Your task to perform on an android device: I want to share my favorite video, the SOC 2011 Historical Shot: Das Boot by Jost Vacano, with my wife clarawagner11@gmail.com via Gmail because I want to show her the explanation of making this movie in this video, and I hope she will like this interview and also like to watch this movie with me.
Image 0: 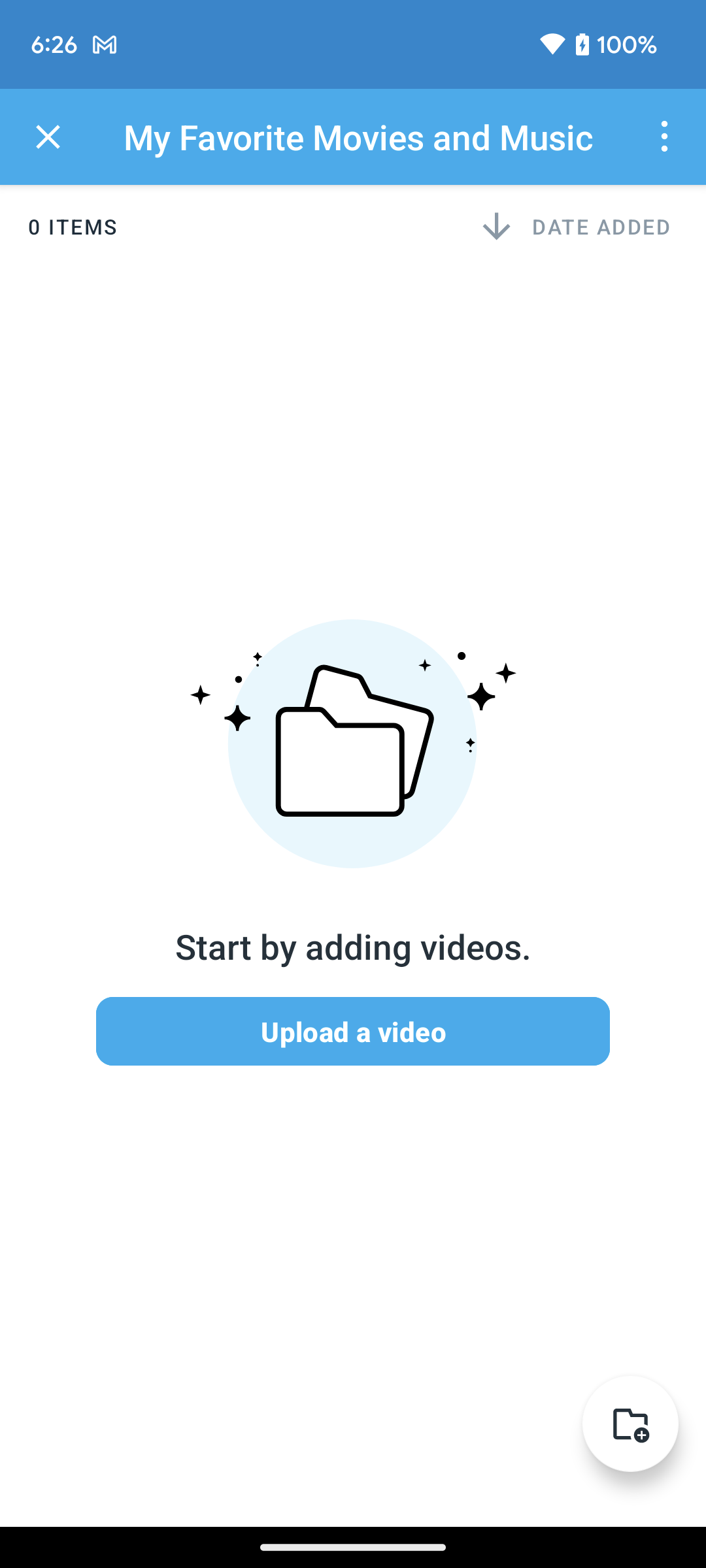
Go back to the previous page.
Step 0: press back button
Image 1: 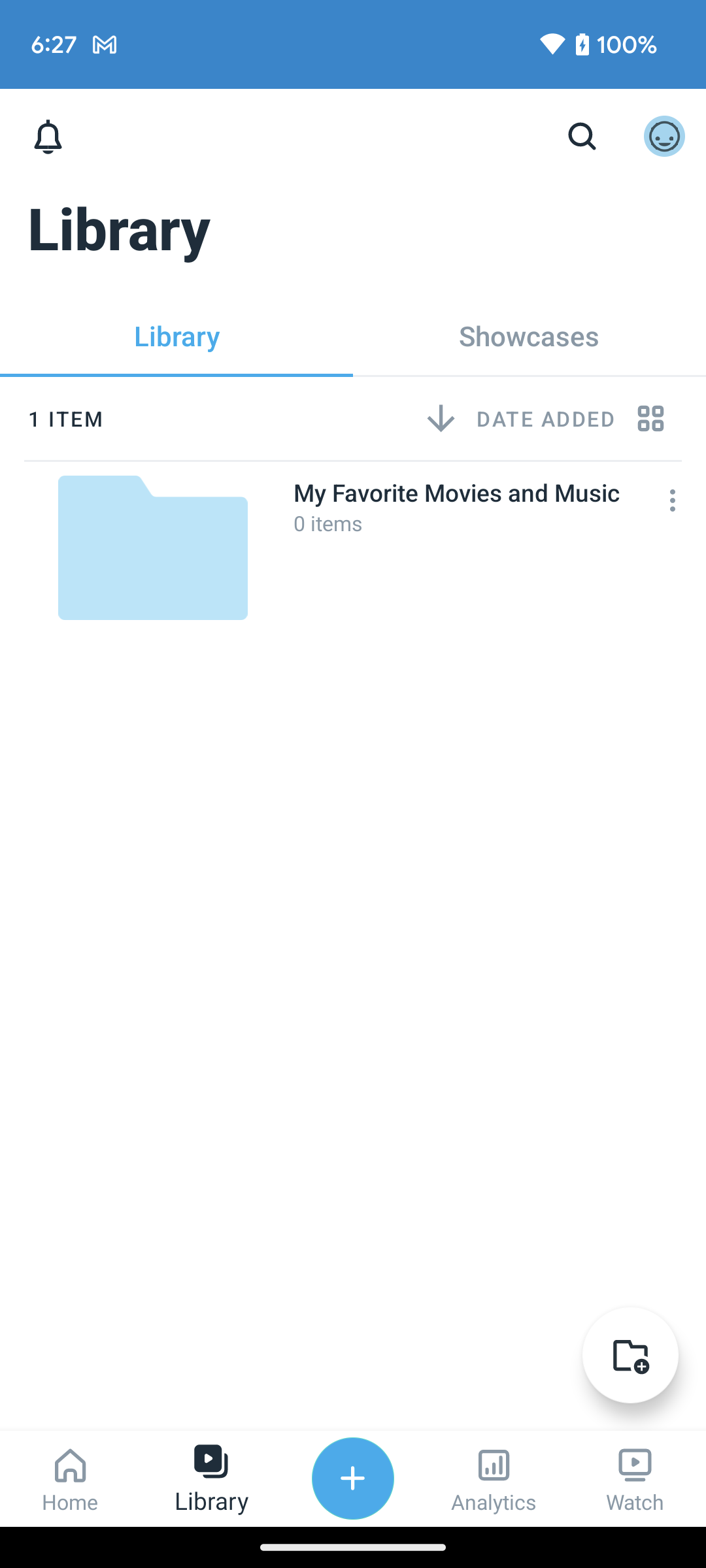
Click on the Watch tab at the bottom right corner of the screen.
Step 1: click (635, 1478)
Image 2: 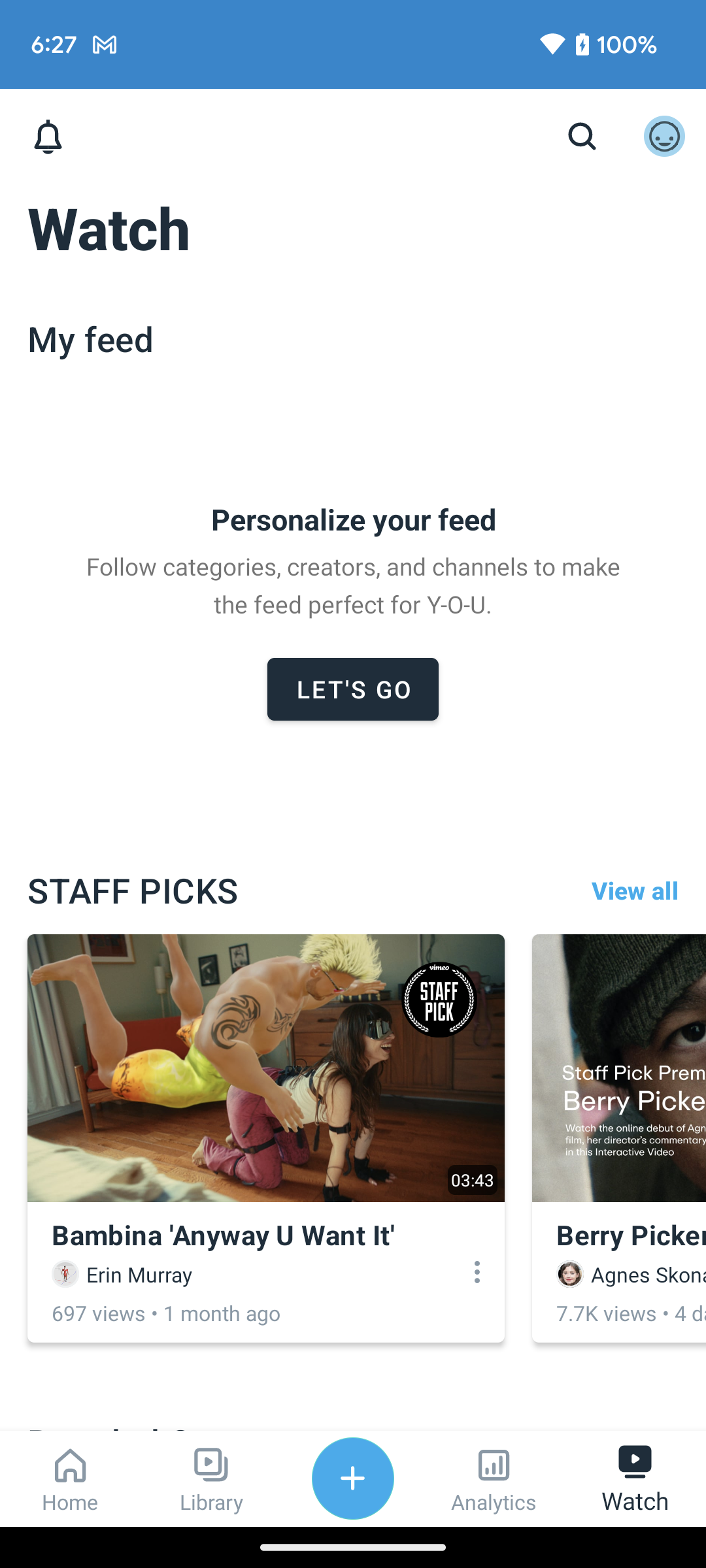
Click on the search icon at the top right corner of the screen.
Step 2: click (582, 137)
Image 3: 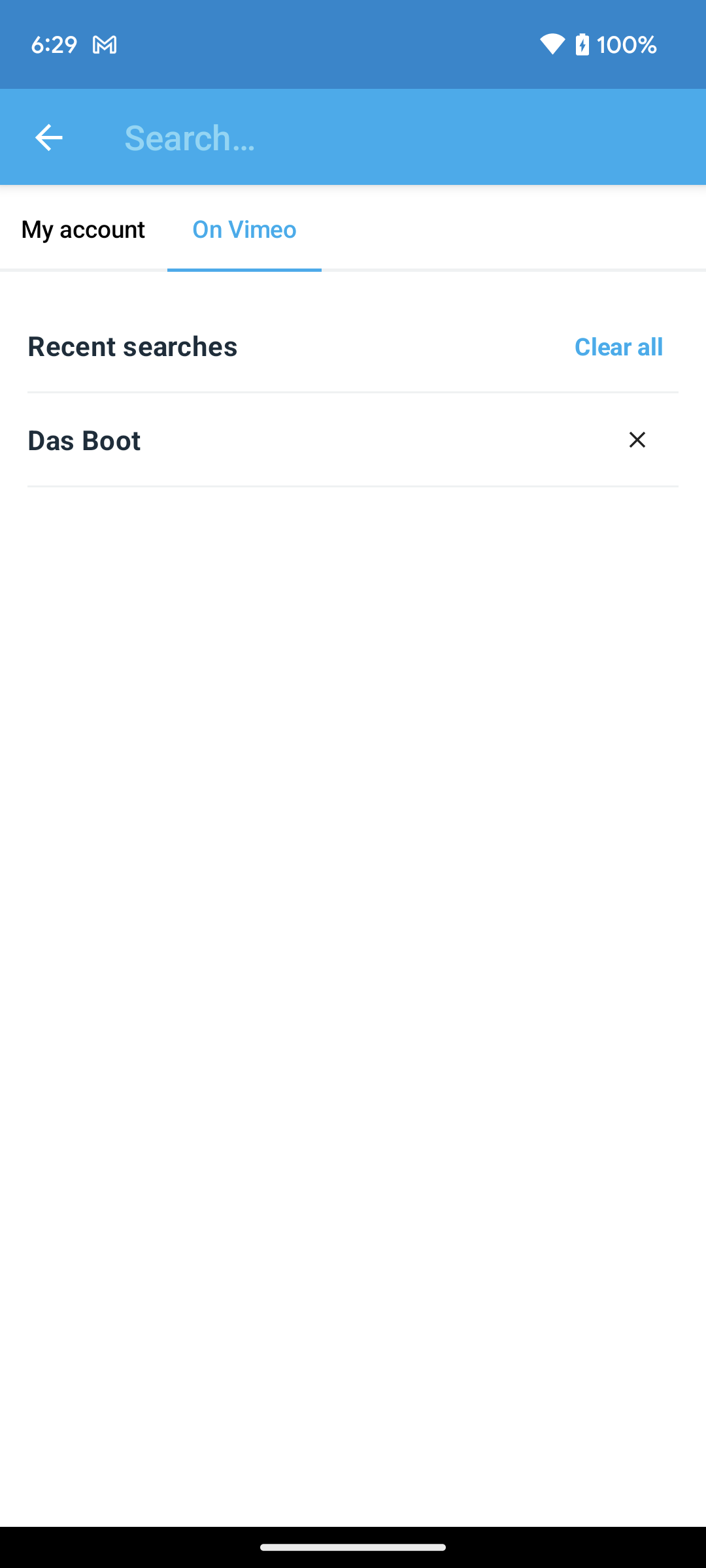
Click on the search section to find the video.
Step 3: click (411, 137)
Image 4: 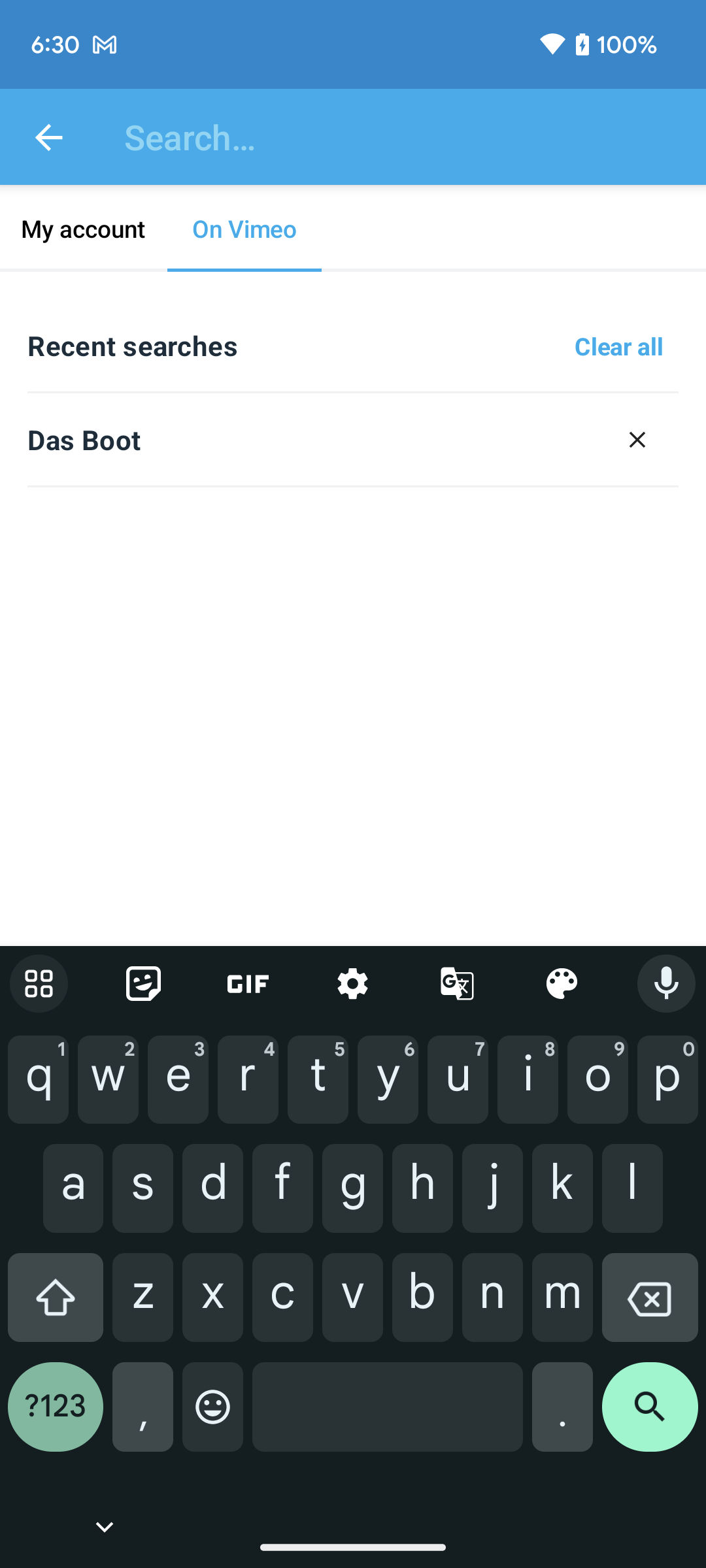
Type SOC 2011 Historical Shot: Das Boot by Jost Vacano in the search bar to find the video.
Step 4: type "SOC 2011 Historical Shot: Das Boot by Jost Vacano"
Image 5: 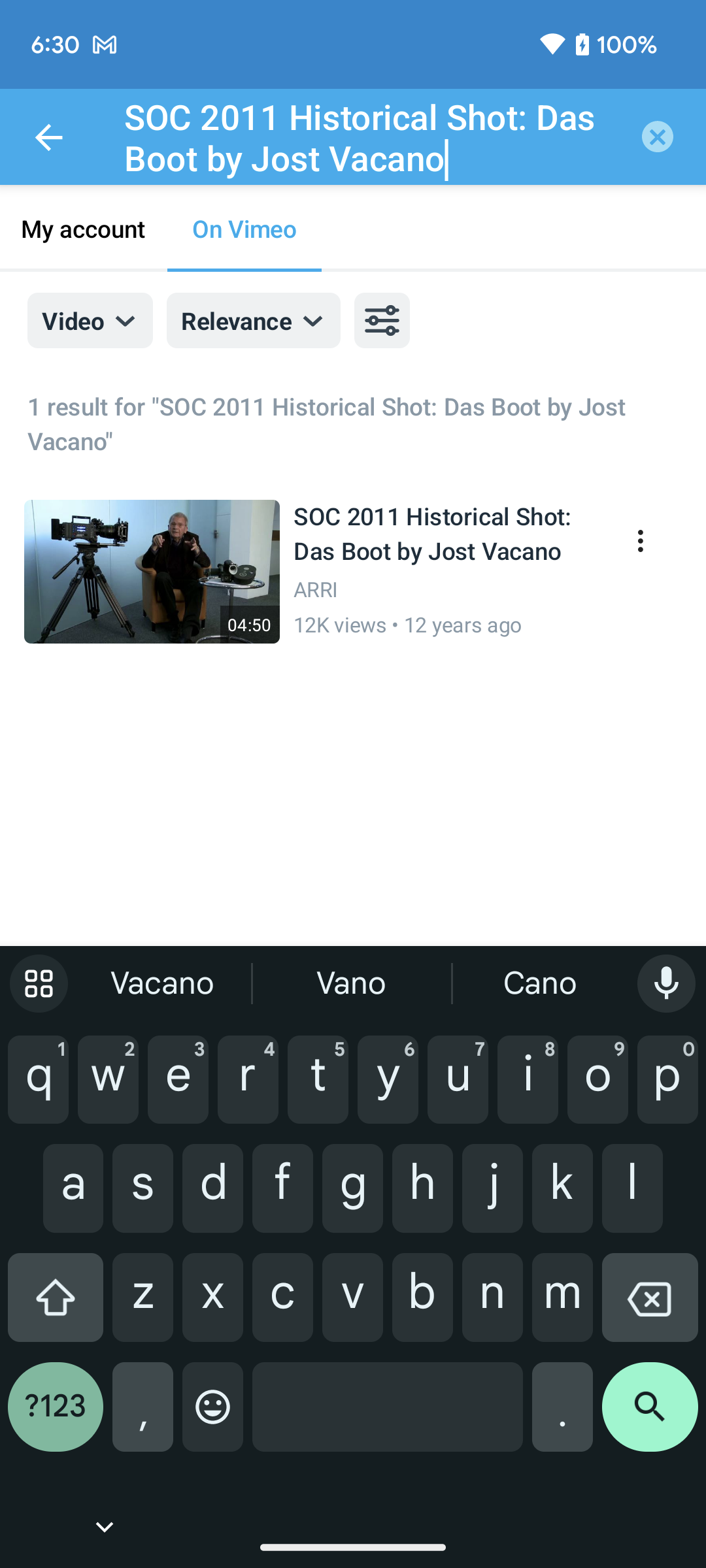
Click on the suggested result to view the share option of this video.
Step 5: click (353, 572)
Image 6: 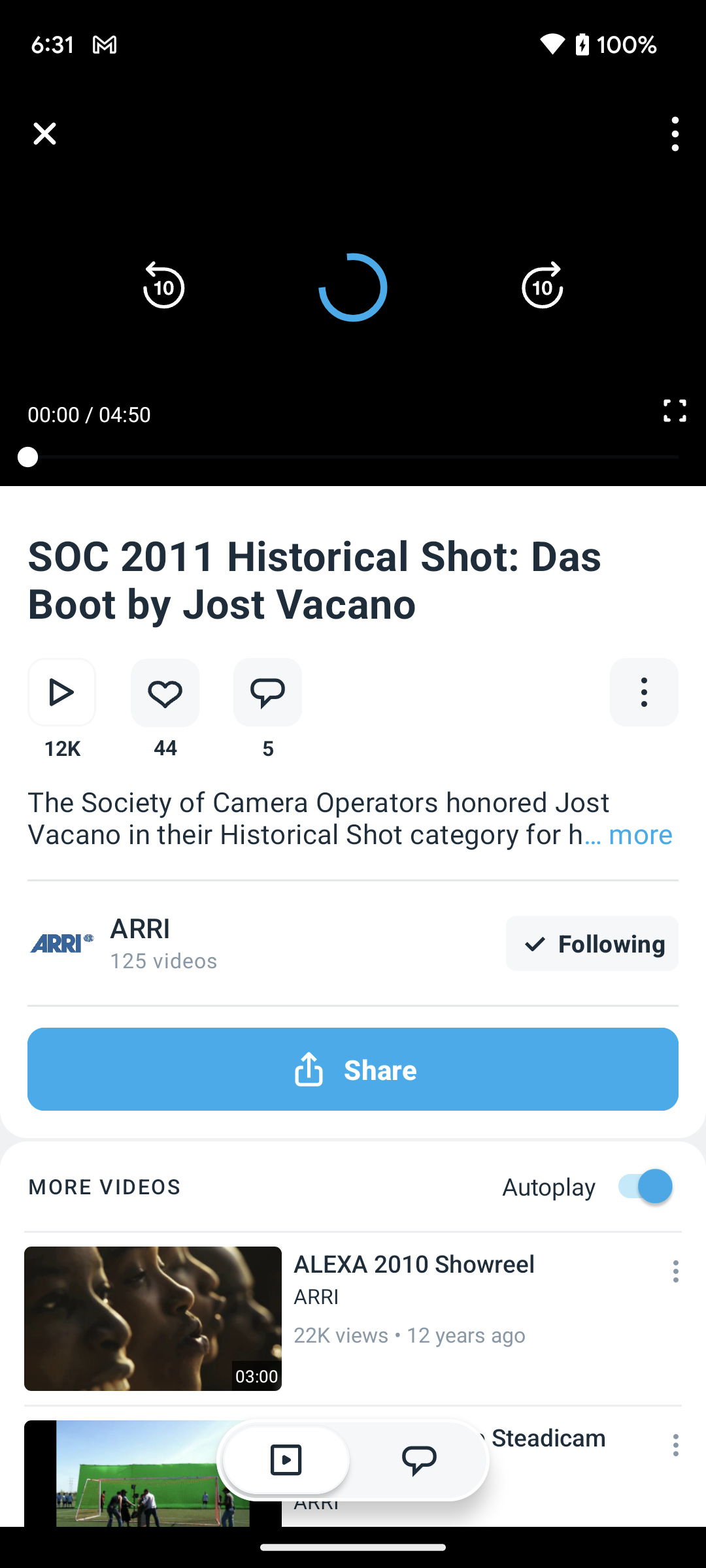
Click on the three dot icon under the video title to view the share option
Step 6: click (644, 692)
Image 9: 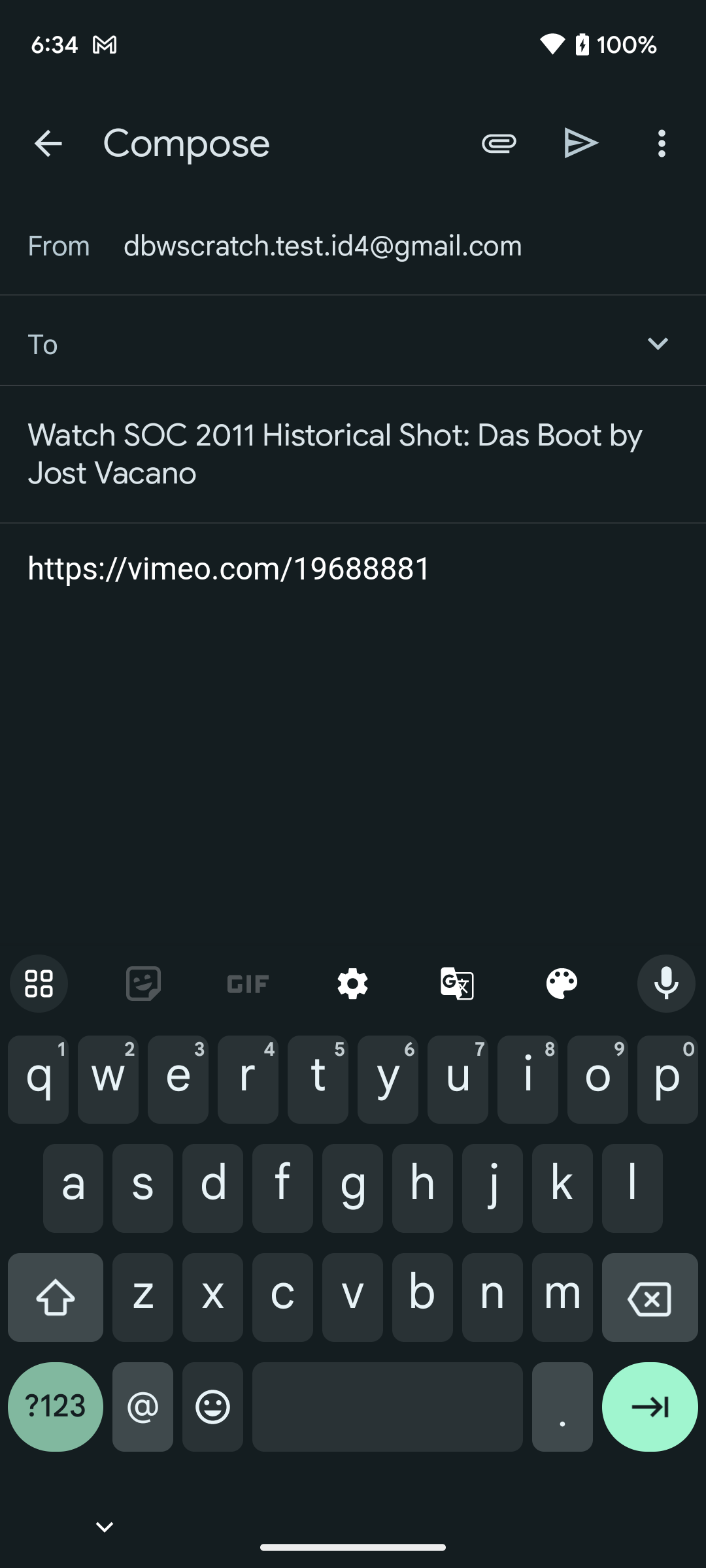
Type clarawagner11@gmail.com in the recipient section to share the video with my wife.
Step 9: type "clarawagner11@gmail.com"
Image 10: 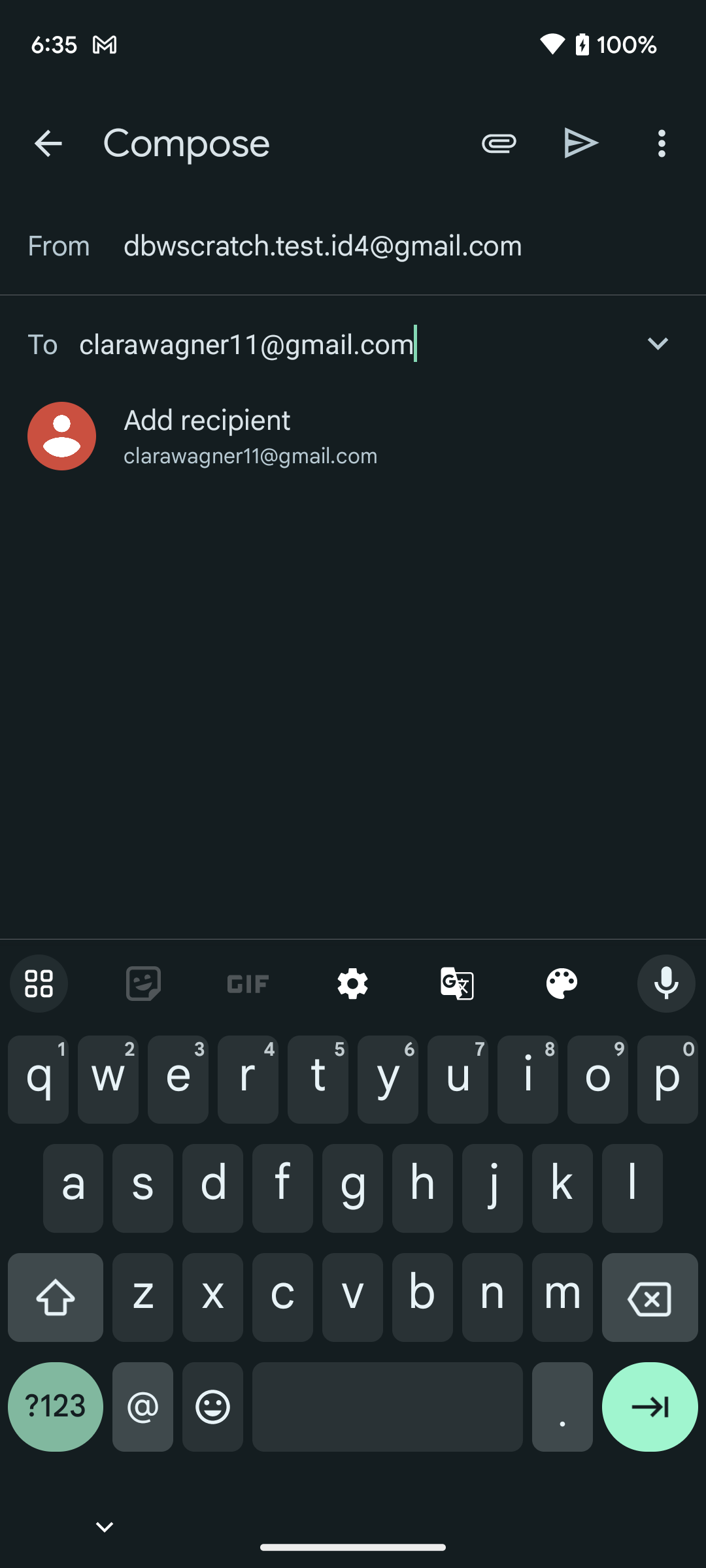
Click on the send button at the top right corner of the screen to share the video.
Step 10: click (582, 142)